Your task to perform on an android device: Shop for the Low top shoe height type shoes by applying the Low Top Shoe Height filter in the Nike app 
Image 0: 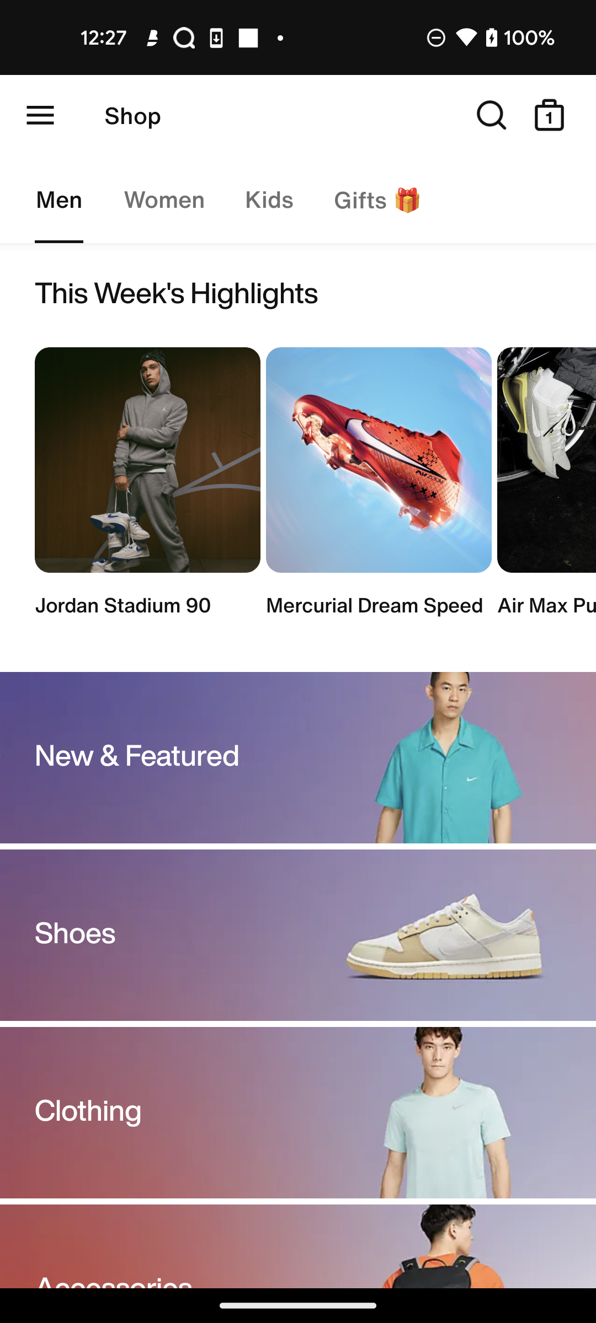
Low top shoe height type shoes by applying 
Step 0: click (491, 115)
Image 1: 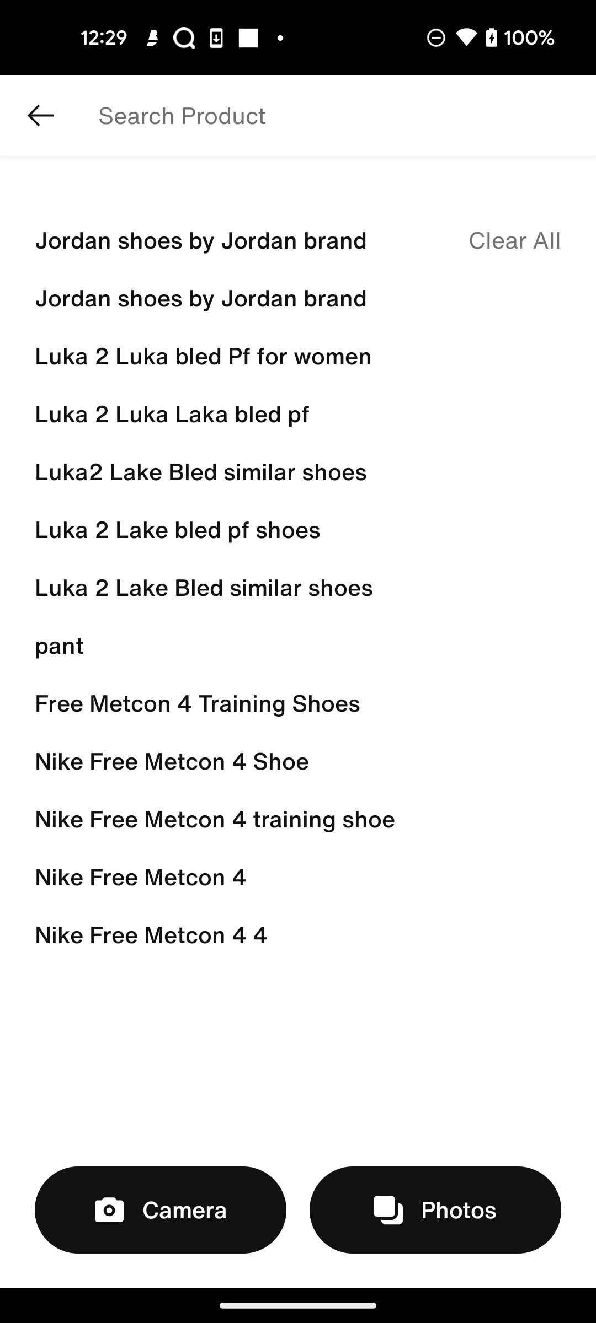
Search on the screen bar top of the bottom 
Step 1: wait
Image 2: 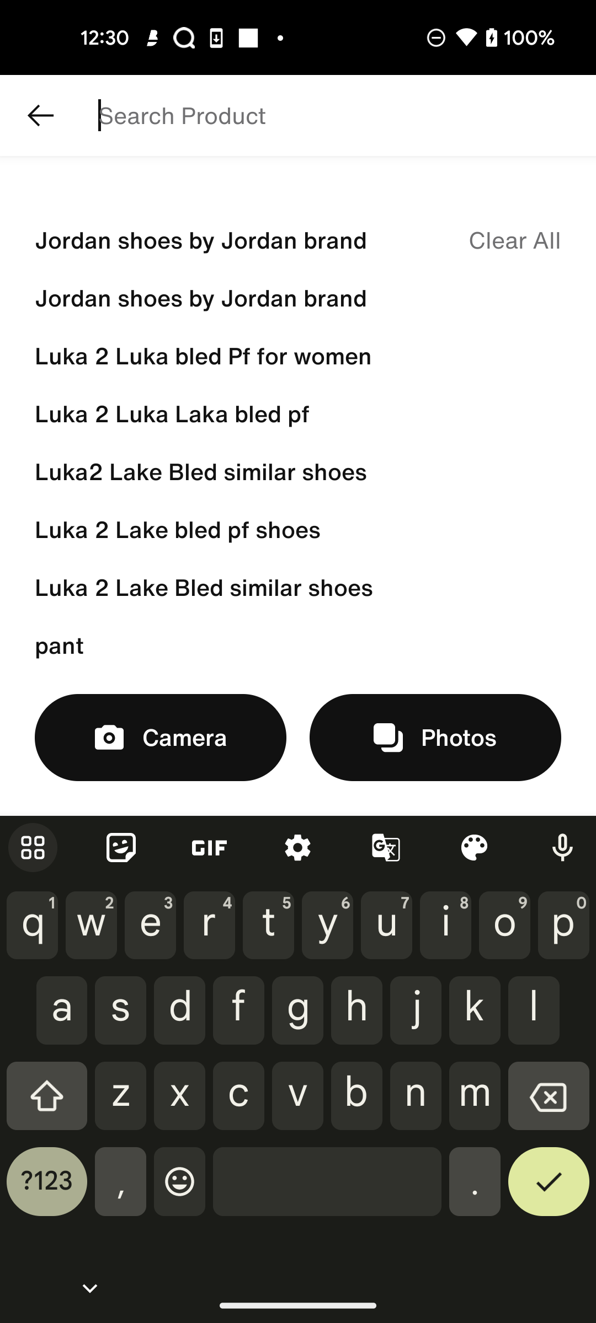
Search on the screen bar top of the bottom 
Step 2: type "Low top shoes height filter"
Image 3: 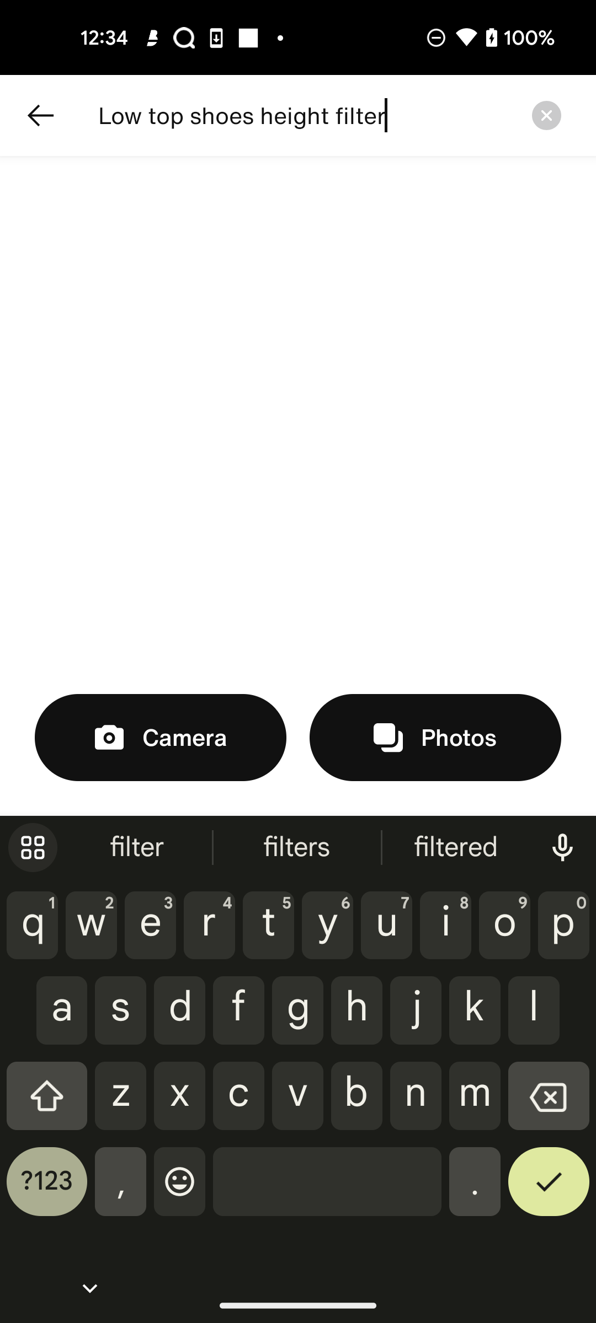
Click on the screen top of the bottom of right corner
Step 3: click (549, 1190)